Your task to perform on an android device: Victor wants to see the latest pictures of plants at my office. Share the recent picture with him on Gmail at victorjonesdbwresearchpersona@gmail.com.
Image 0: 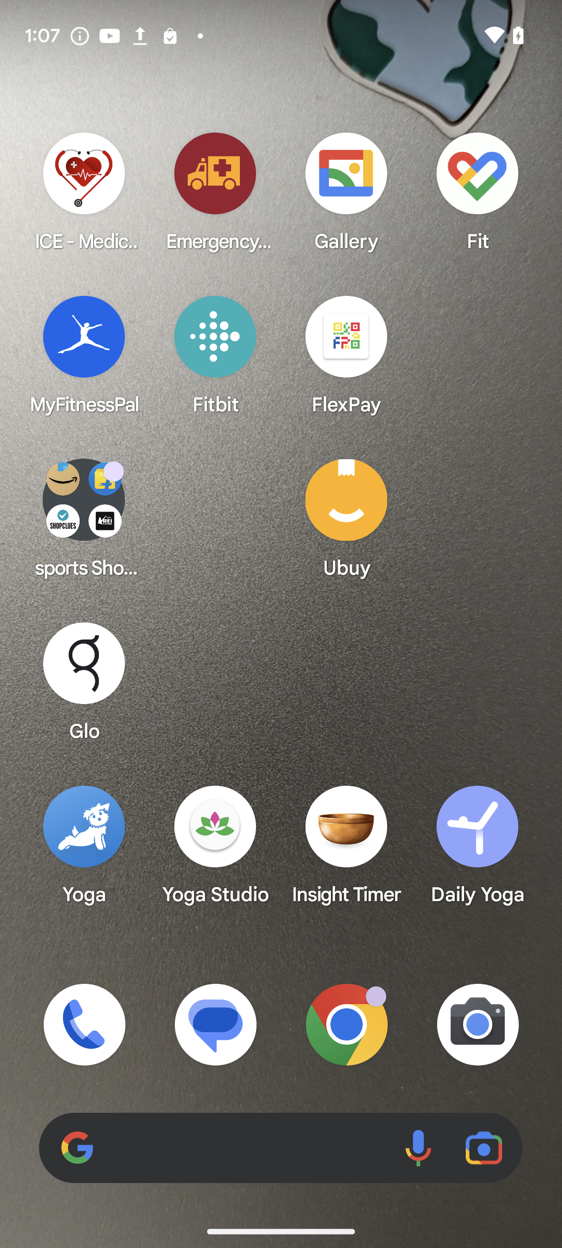
open the gallery app
Step 0: open app "Gallery"
Image 2: 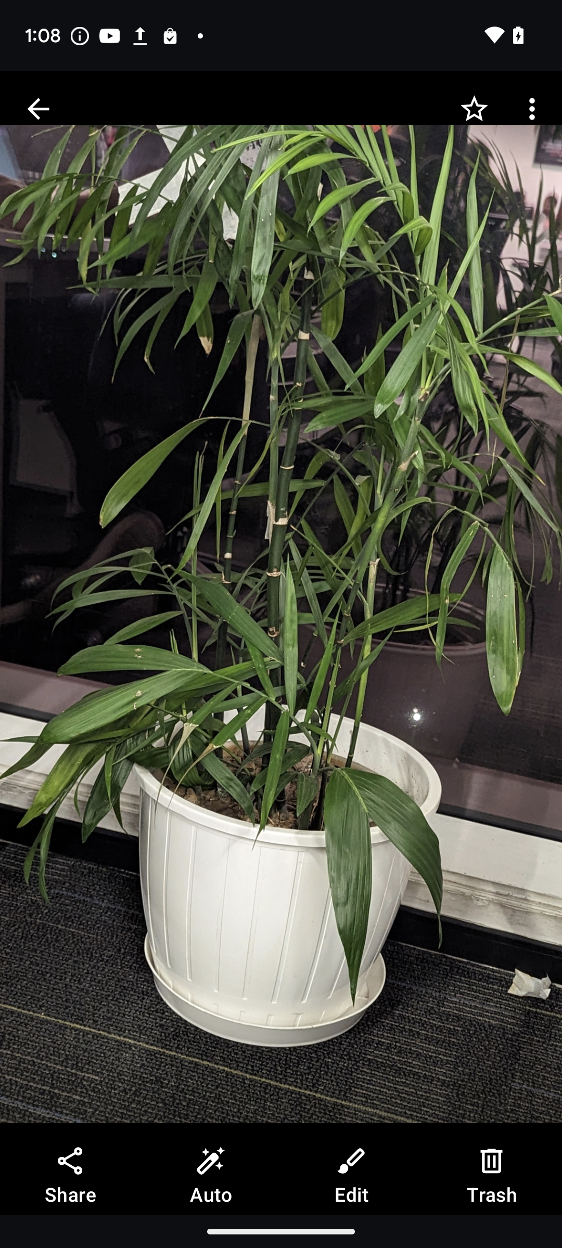
click on the share button on the bottom left of the screen.
Step 2: click (70, 1177)
Image 3: 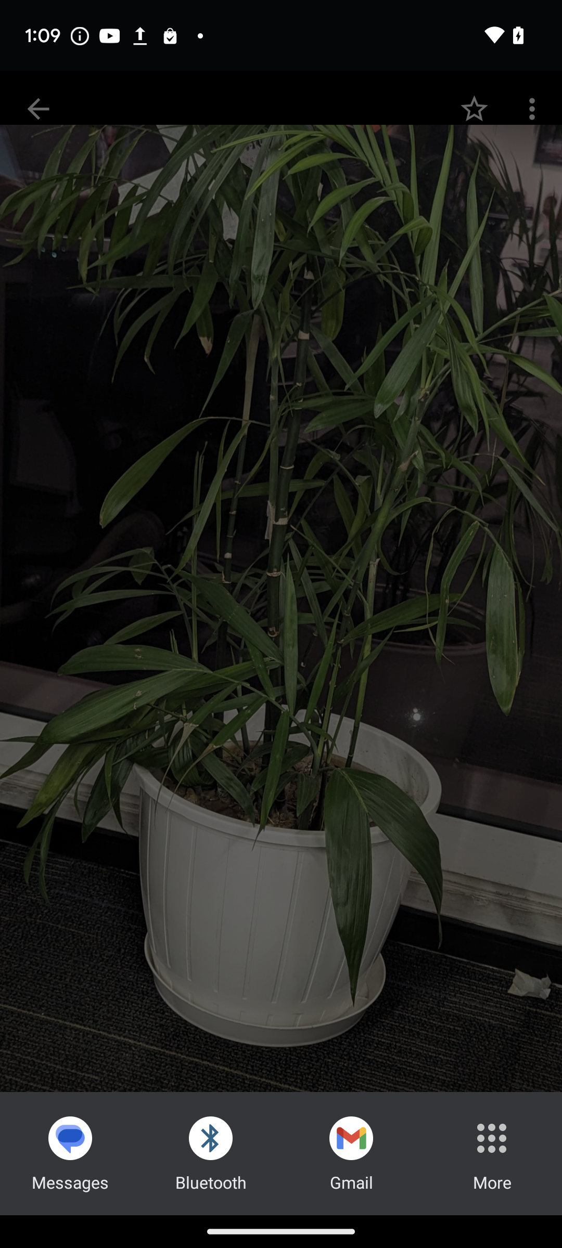
click on the gmail button
Step 3: click (351, 1149)
Image 6: 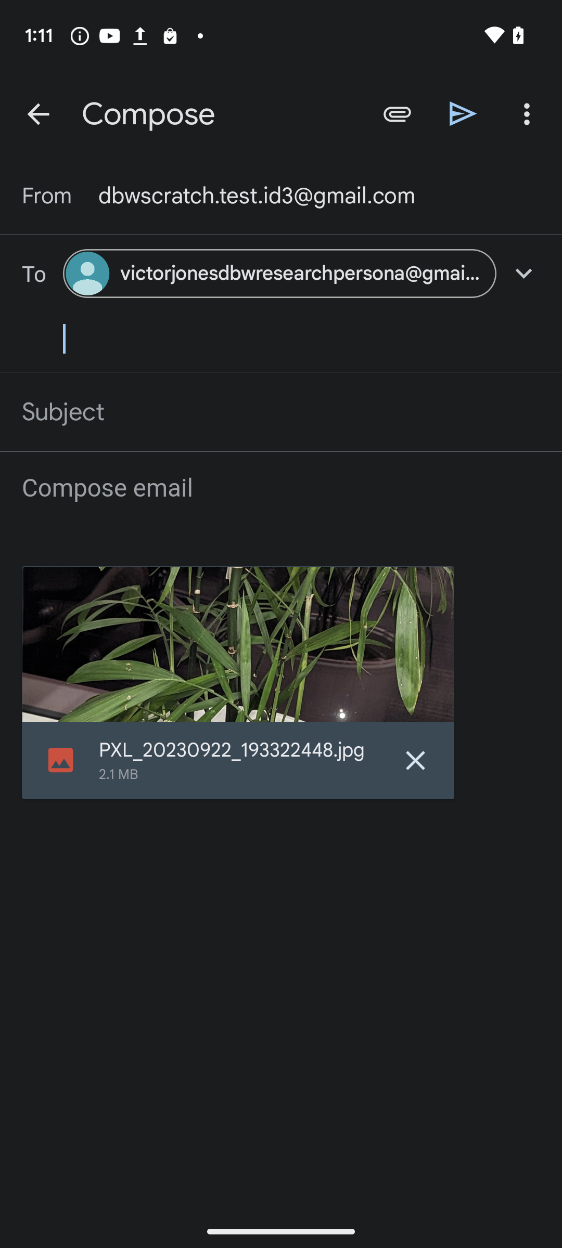
click on the send icon
Step 6: click (463, 113)